Your task to perform on an android device: I have an eBay email stored in starred emails that I no longer need, so I want to unstar it.
Image 0: 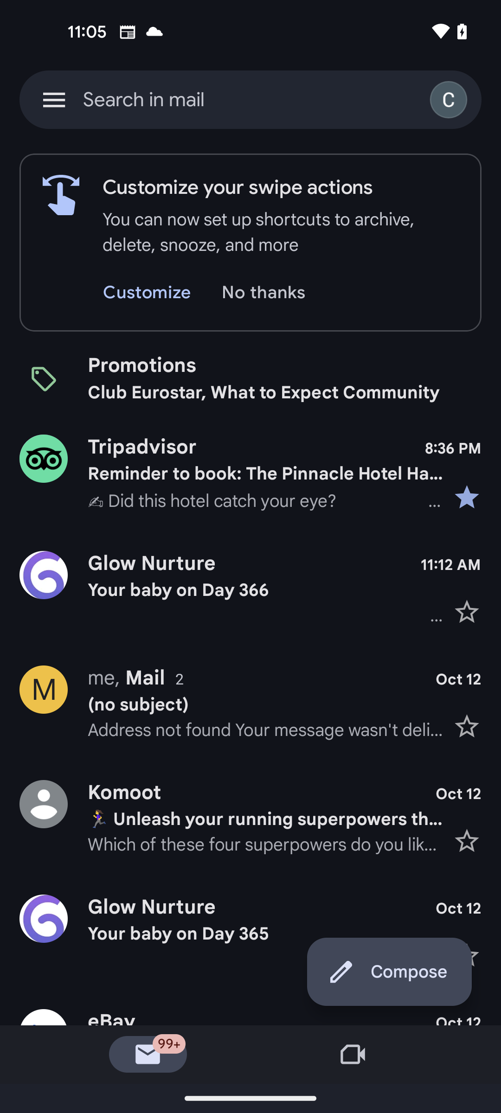
click on the menu icon at the top left corner of the screen
Step 0: click (54, 100)
Image 1: 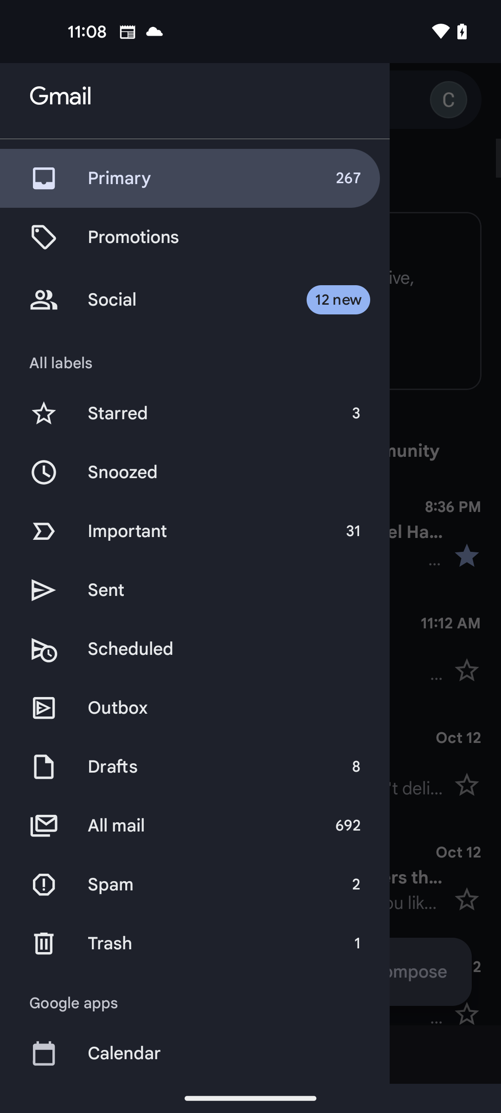
click on the Starred option
Step 1: click (142, 424)
Image 2: 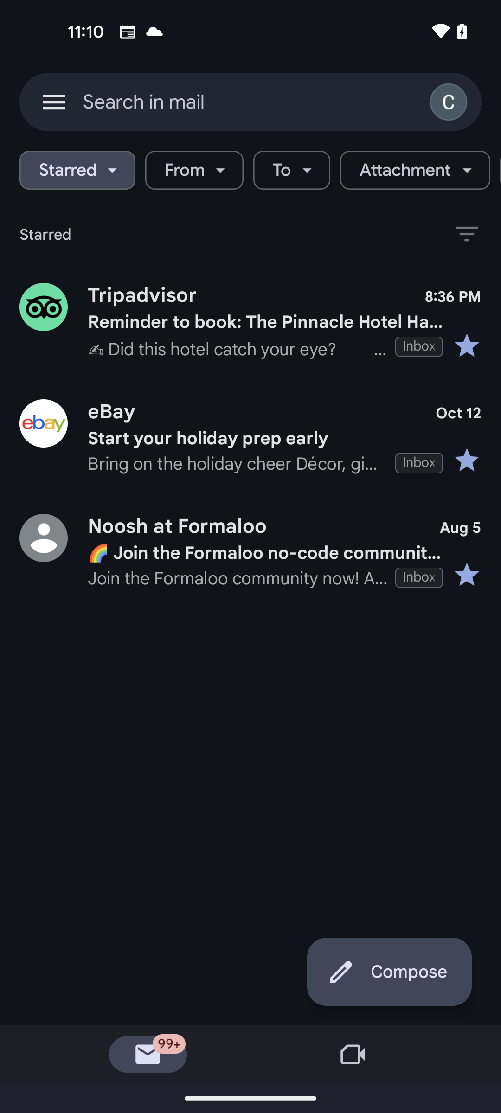
click on the star icon of eBay mail
Step 2: click (250, 437)